Your task to perform on an android device: I'd like to read the care guides post for inspiration and suggestions.
Image 0: 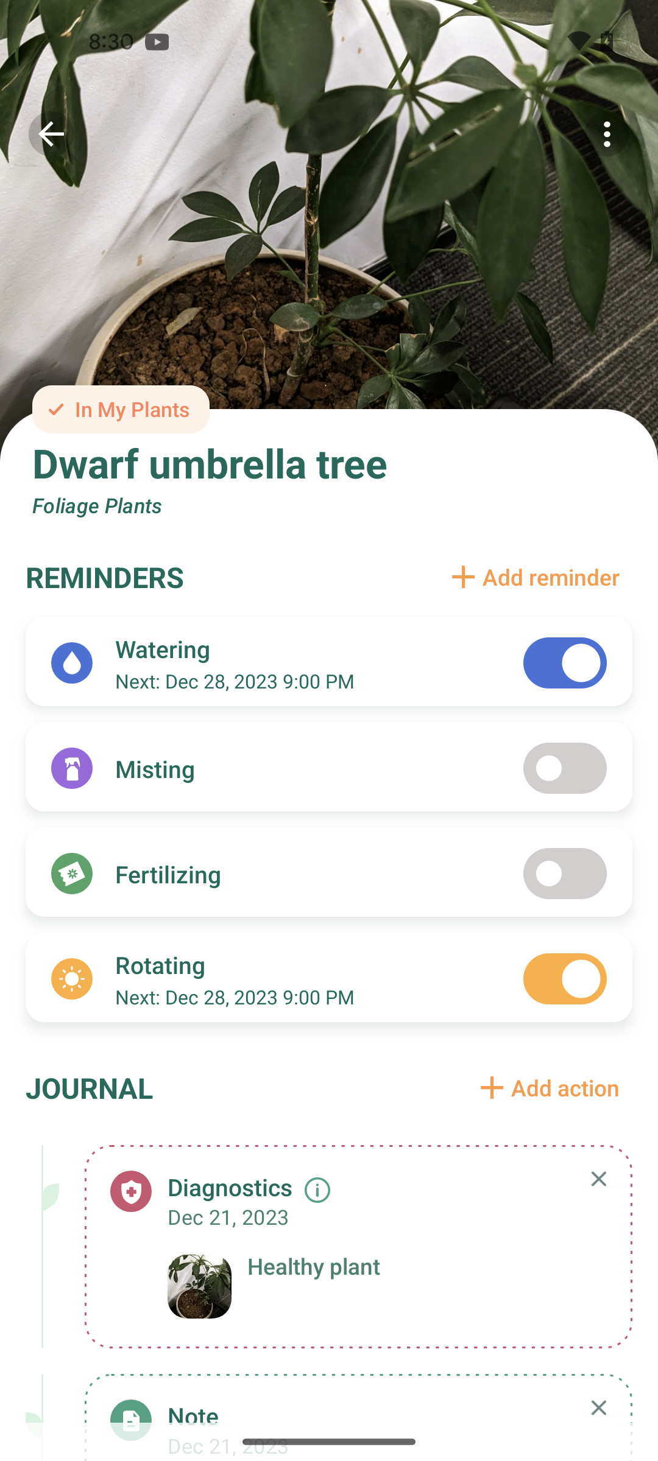
go back
Step 0: press back button
Image 1: 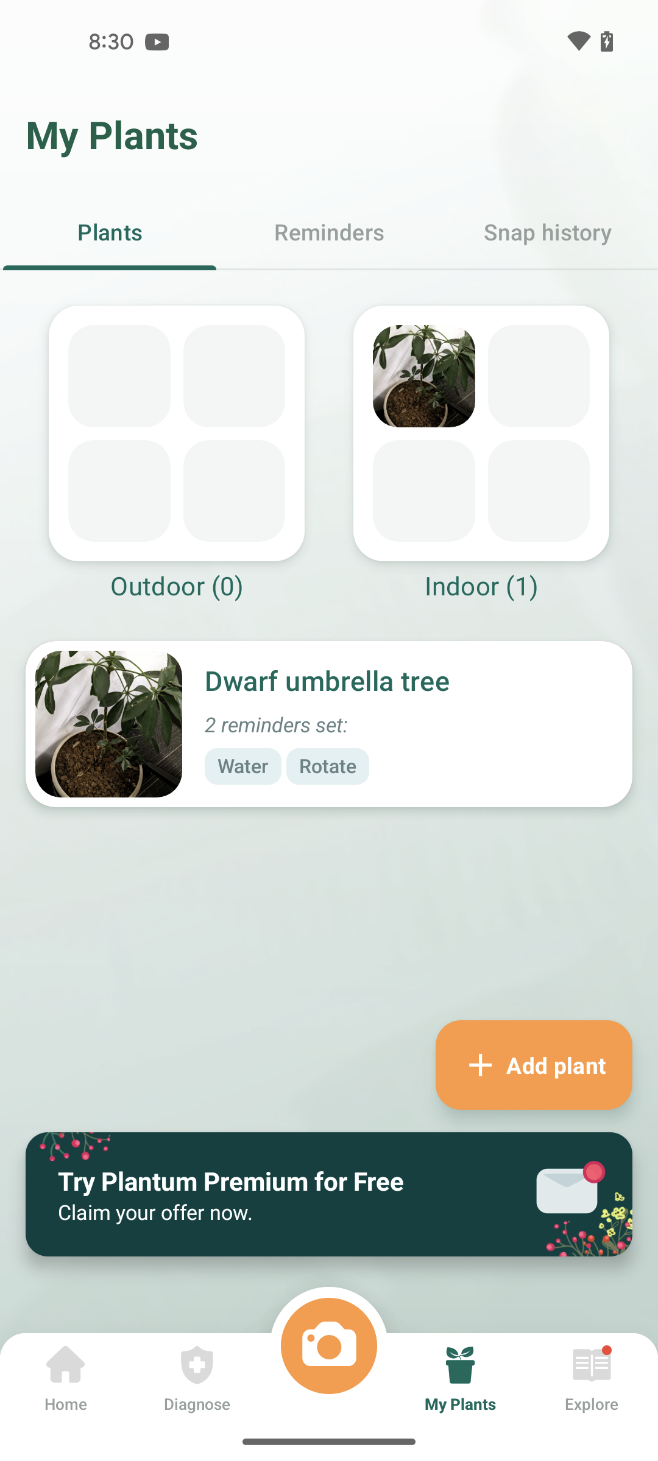
click on explore tab
Step 1: click (592, 1379)
Image 2: 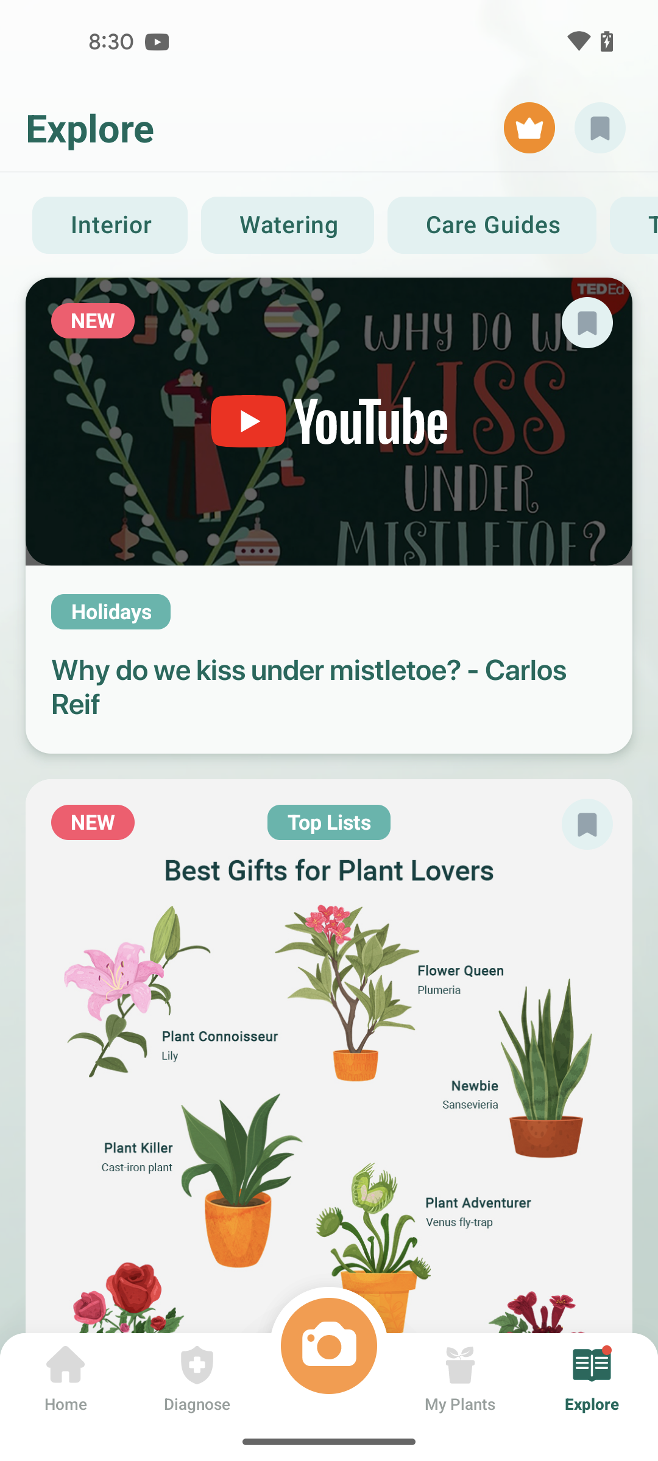
click on care guides option
Step 2: click (492, 225)